Your task to perform on an android device: I want to add the 'ihi' to my plant room that I've created in my garden using the LeafSnap app Living Room category.
Image 0: 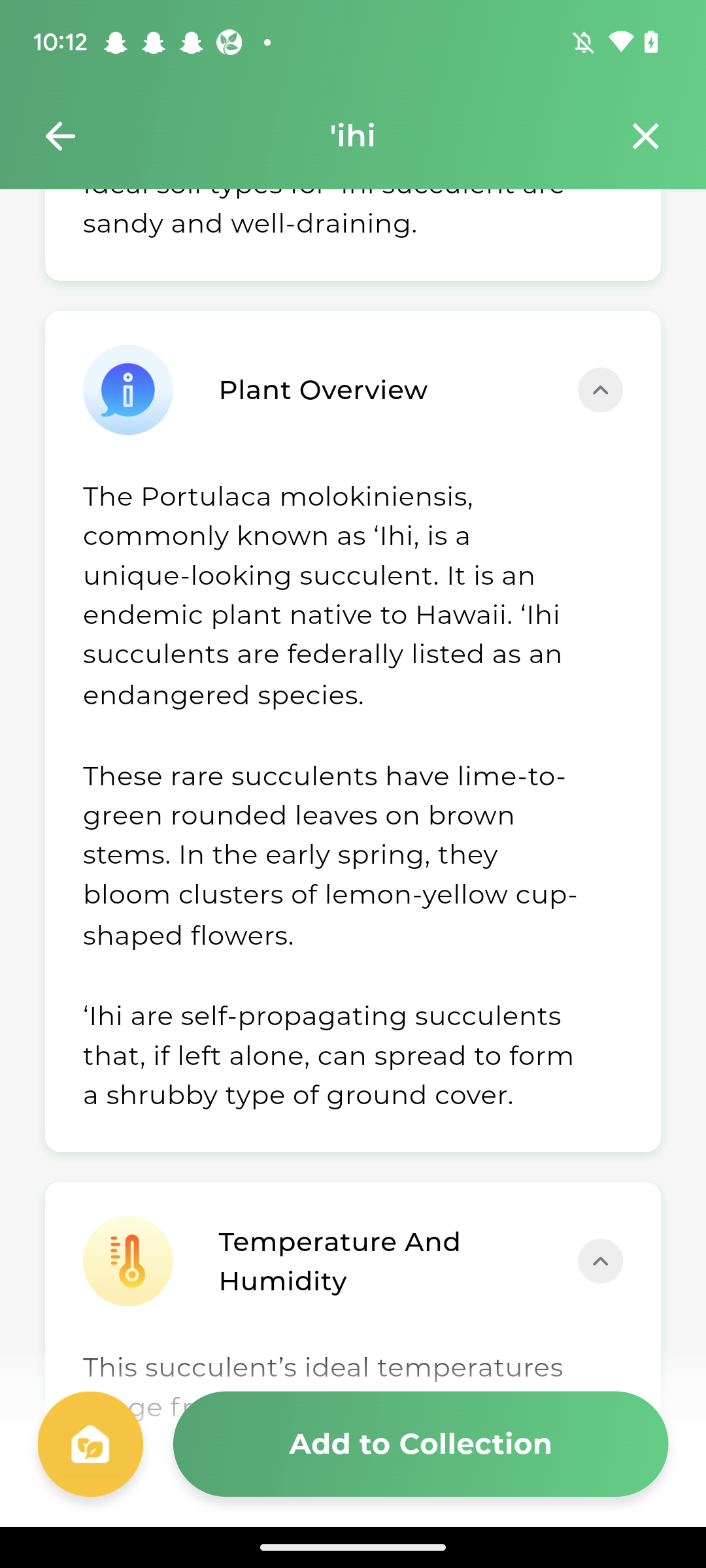
Click on Add to Collection
Step 0: click (420, 1444)
Image 1: 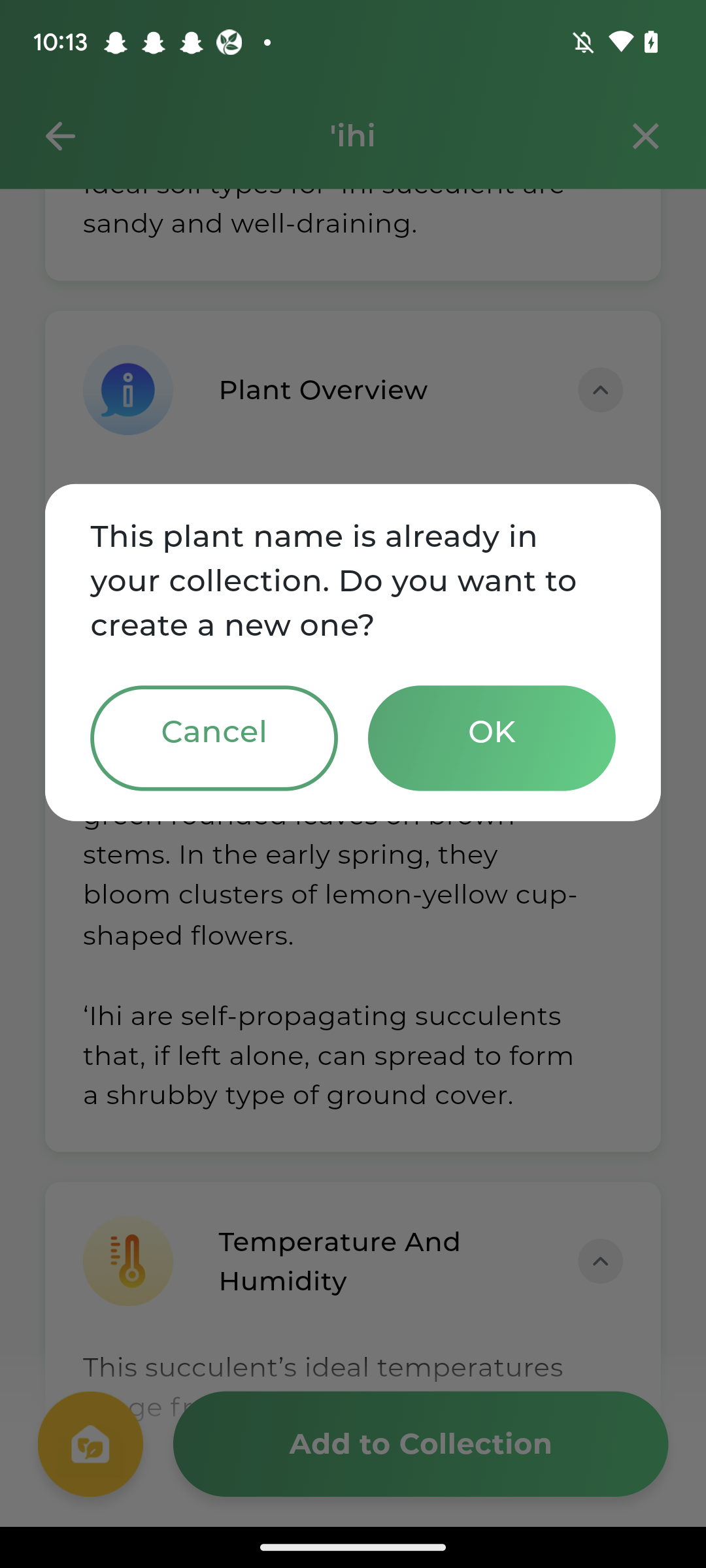
Click on ok button
Step 1: click (492, 738)
Image 2: 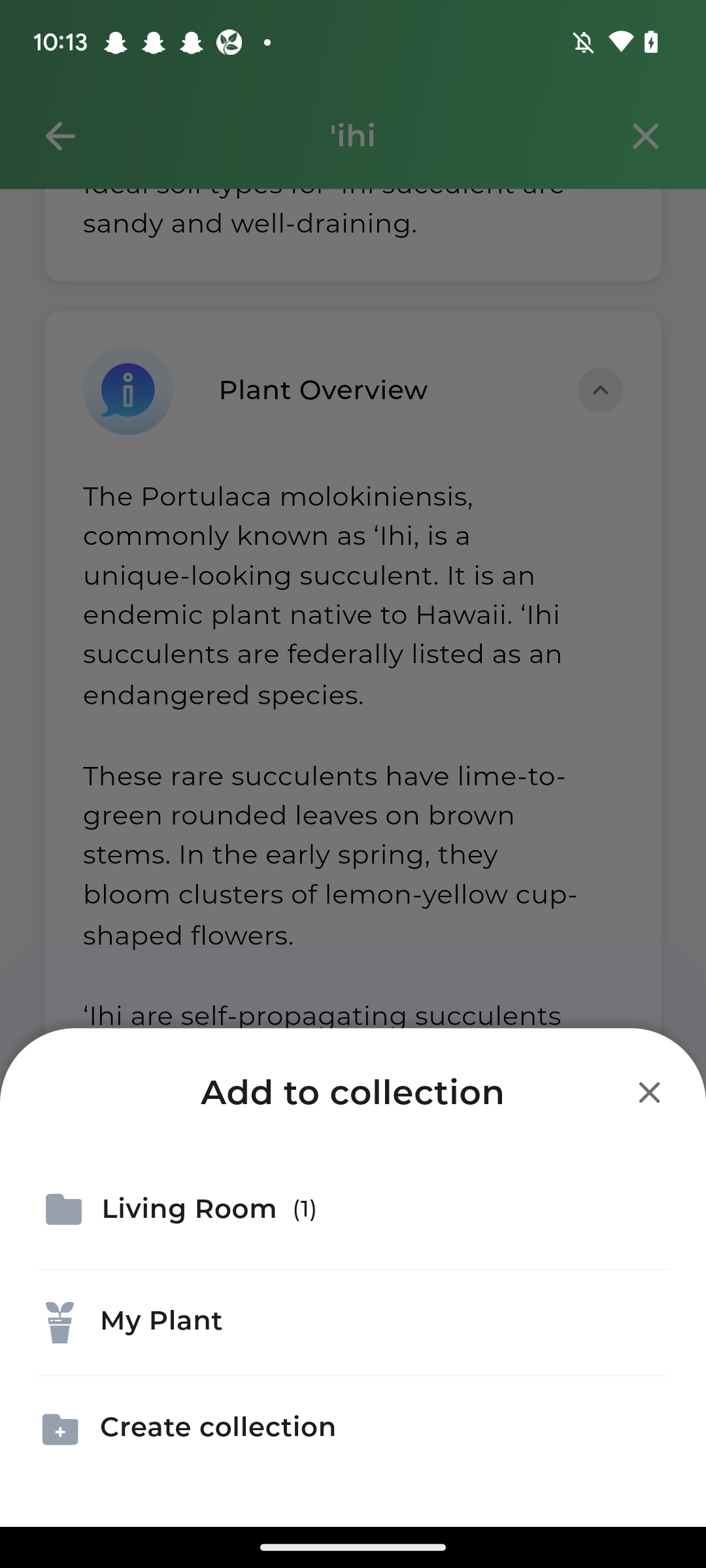
Click on Living room at the bottom of the screen
Step 2: click (352, 1209)